Your task to perform on an android device: I have a vacation planned to Lorton, so I'm pondering travelling to Sanford as well. Use the Amtrak app to look up the train schedules from Lorton to Sanford for September 18, 2023.
Image 0: 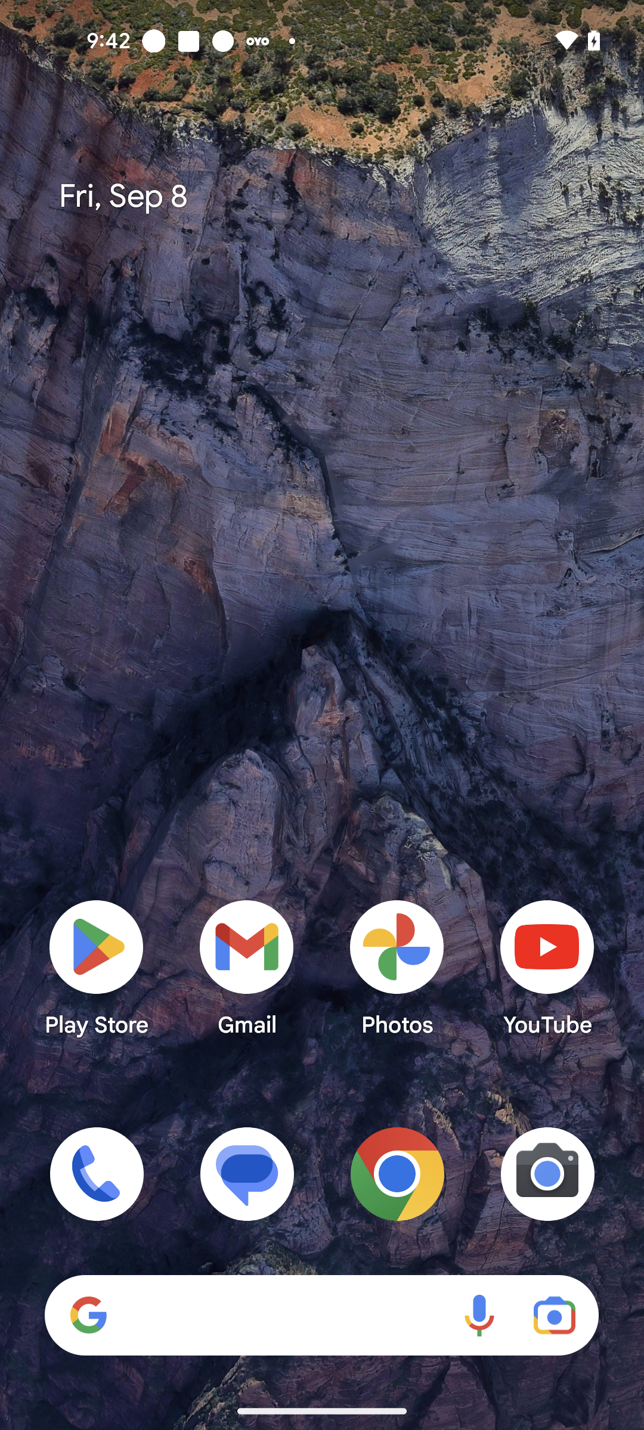
Open Amtrak app
Step 0: open app "Amtrak"
Image 1: 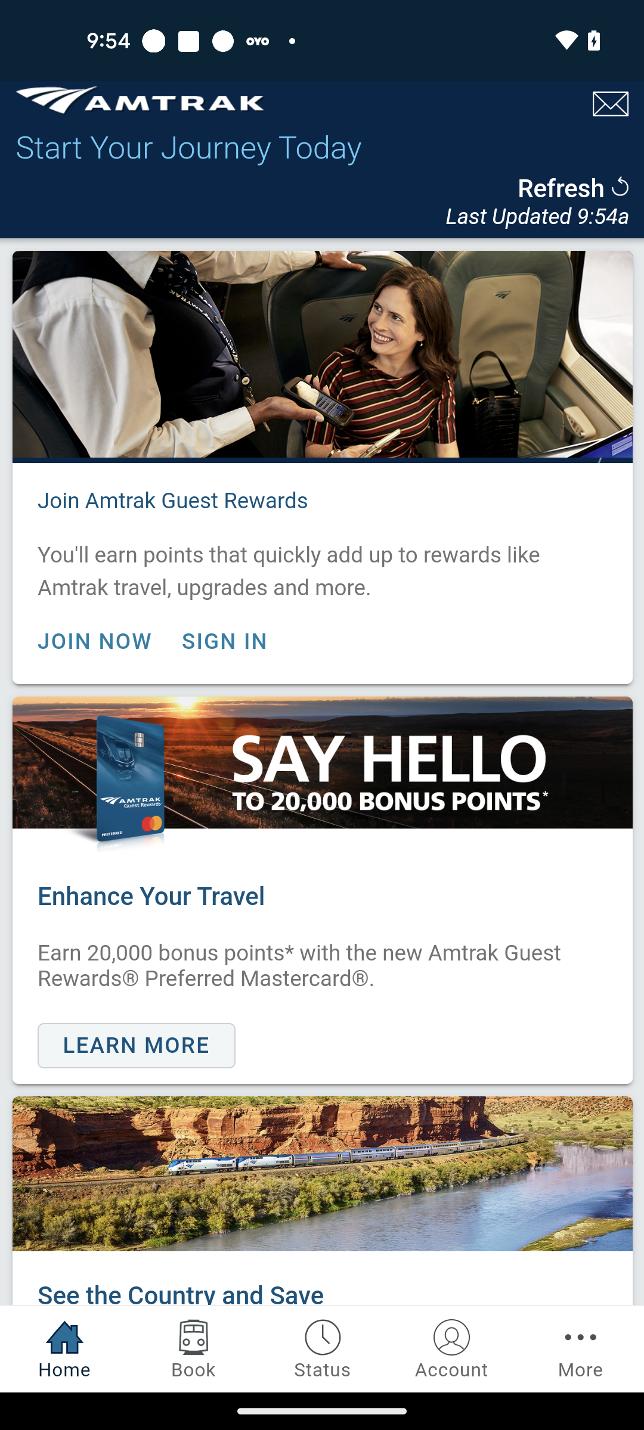
Go to the Book tab
Step 1: click (193, 1349)
Image 2: 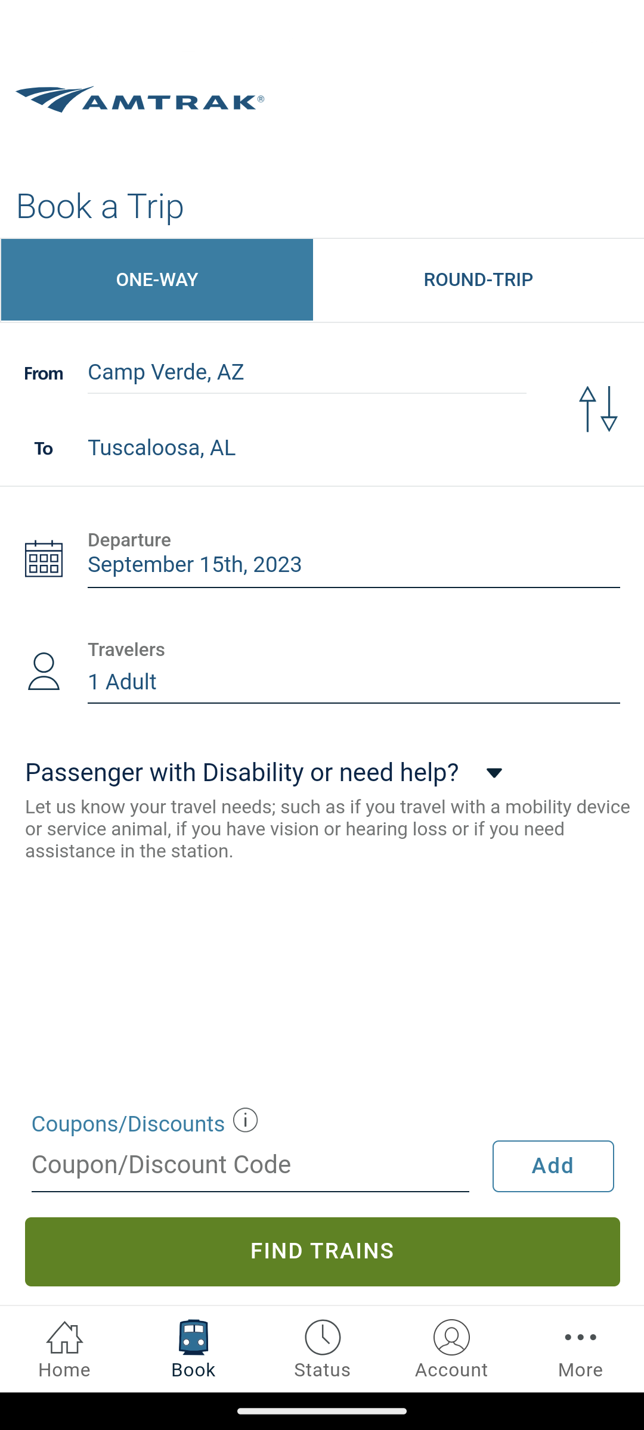
Click on the Departure station section
Step 2: click (307, 372)
Image 3: 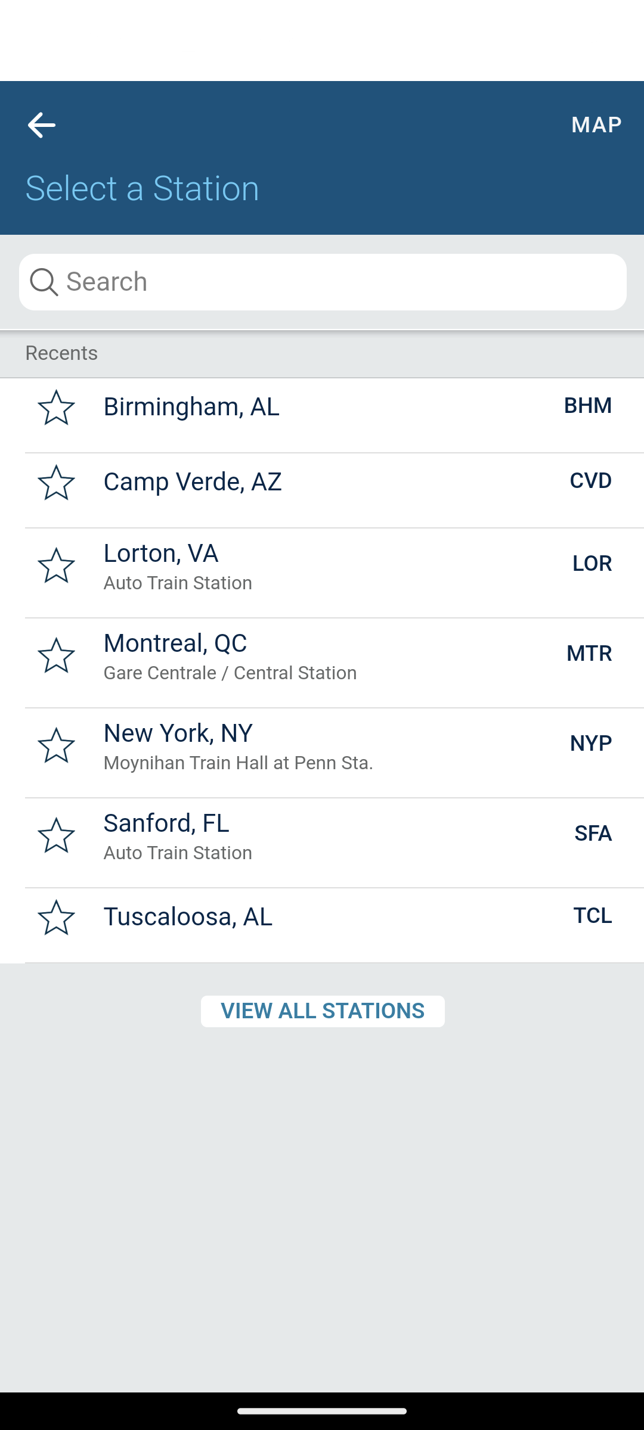
Click on the search bar
Step 3: click (156, 279)
Image 4: 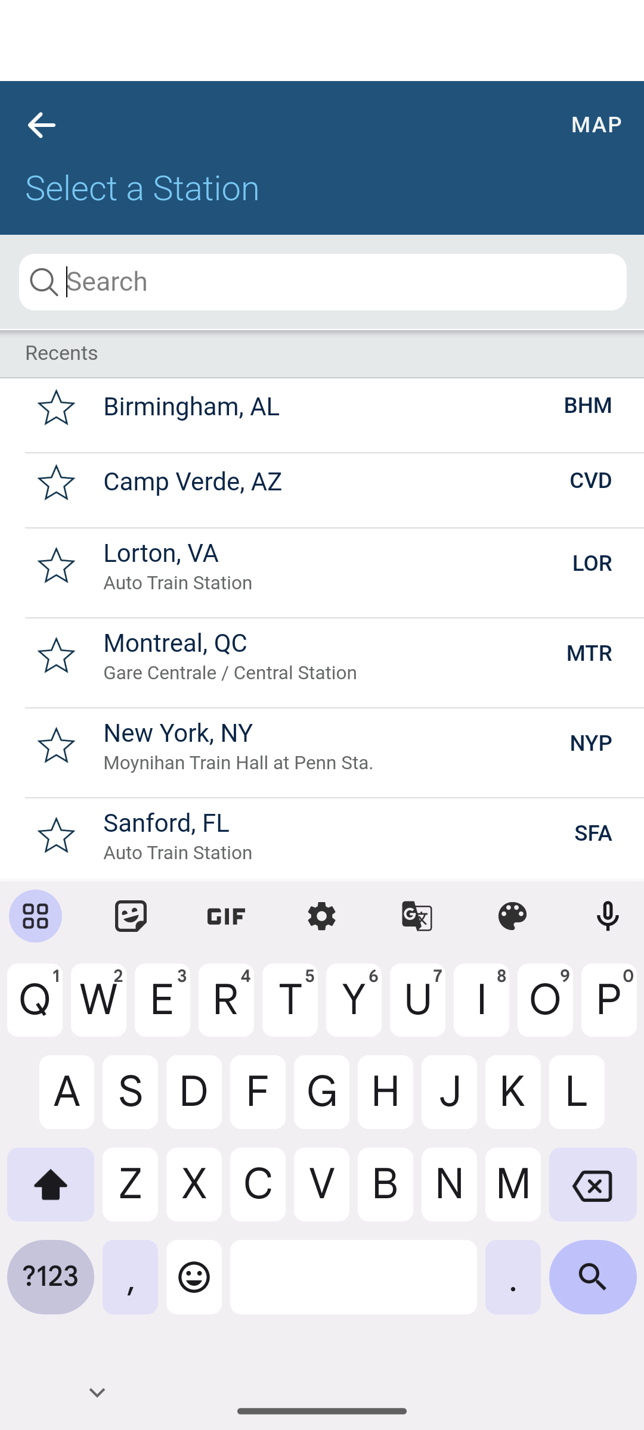
Search for Lorton city
Step 4: type "Lorton"
Image 5: 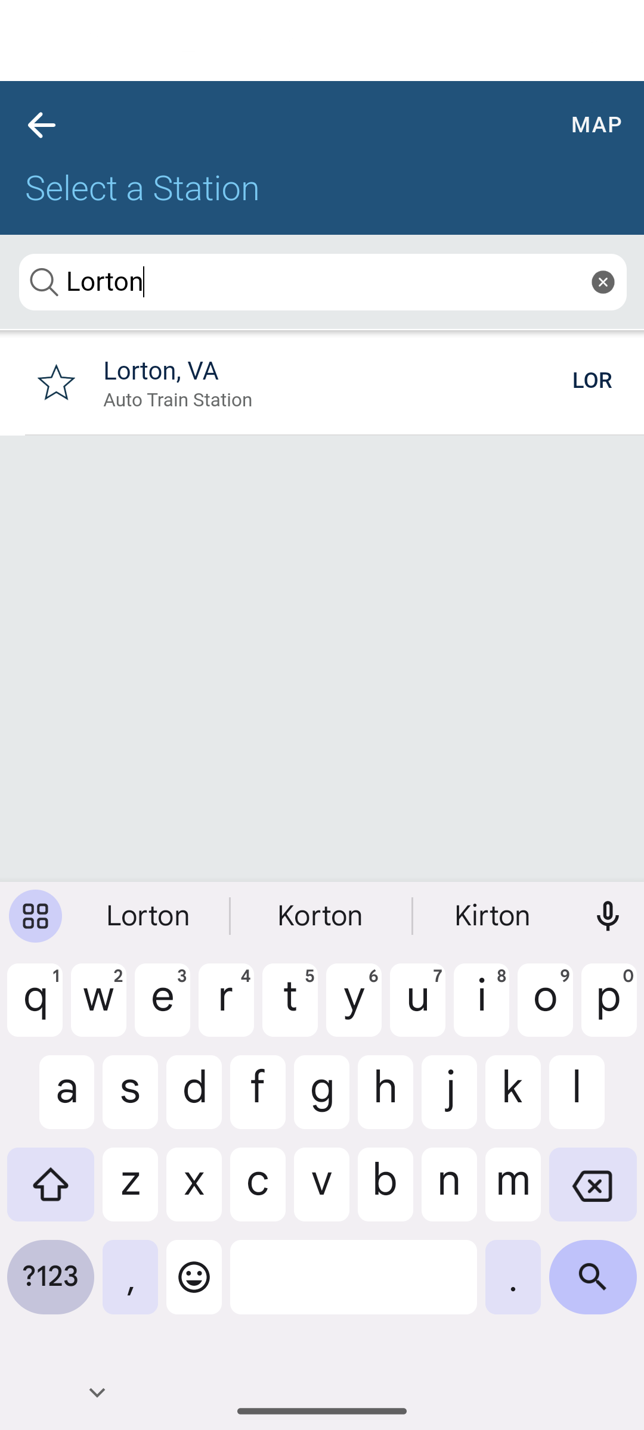
Select the first search result
Step 5: click (307, 372)
Image 6: 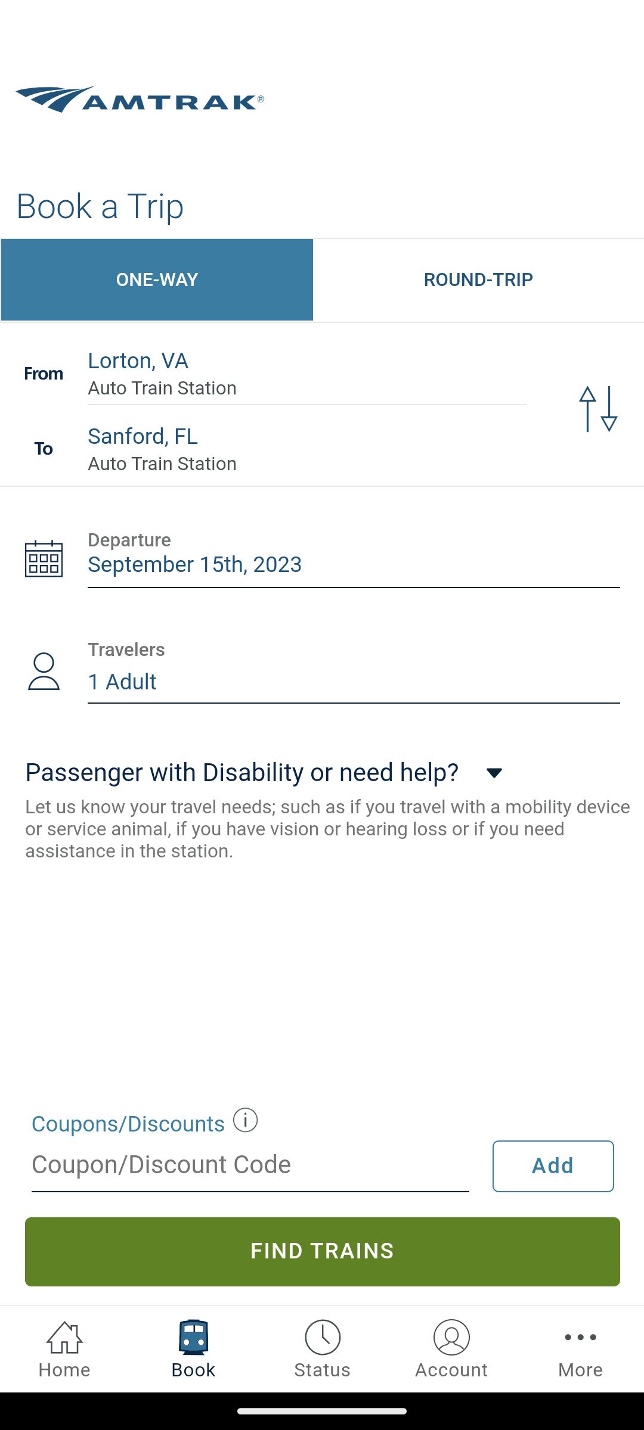
Click on the Arrival station section
Step 6: click (307, 447)
Image 7: 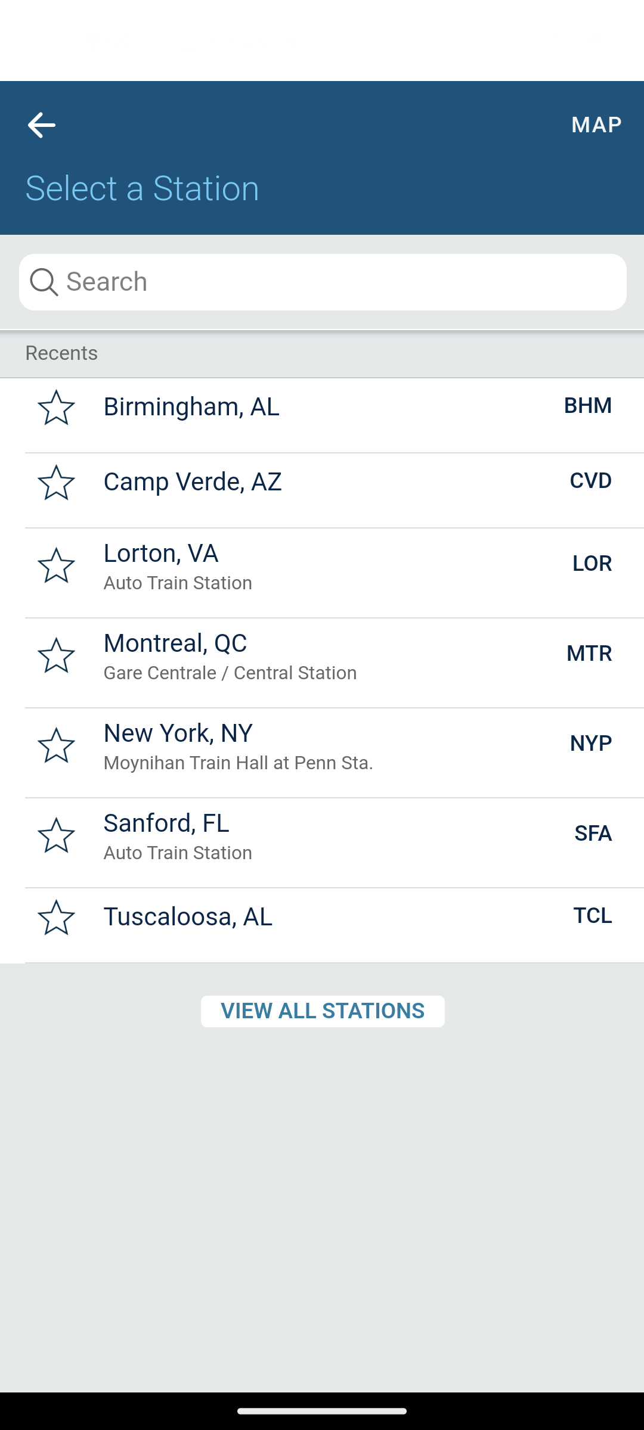
Go back to the previous page
Step 7: press back button
Image 8: 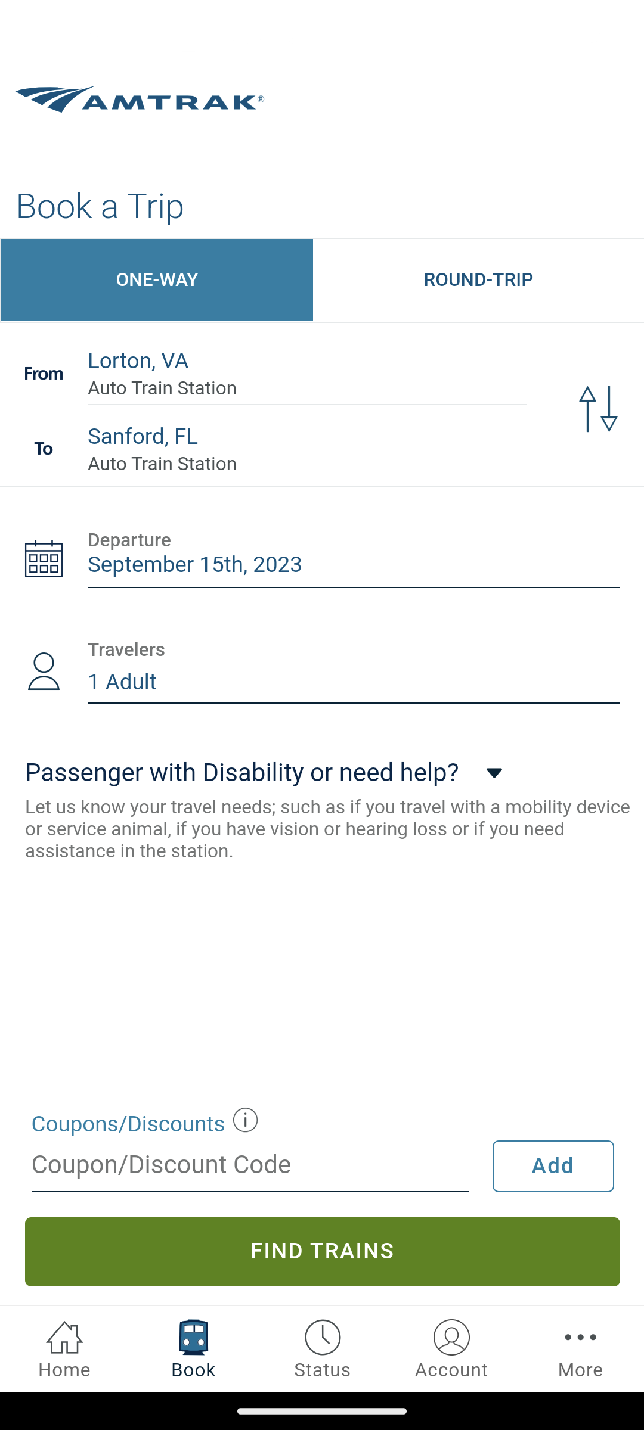
Click on the date section
Step 8: click (354, 564)
Image 9: 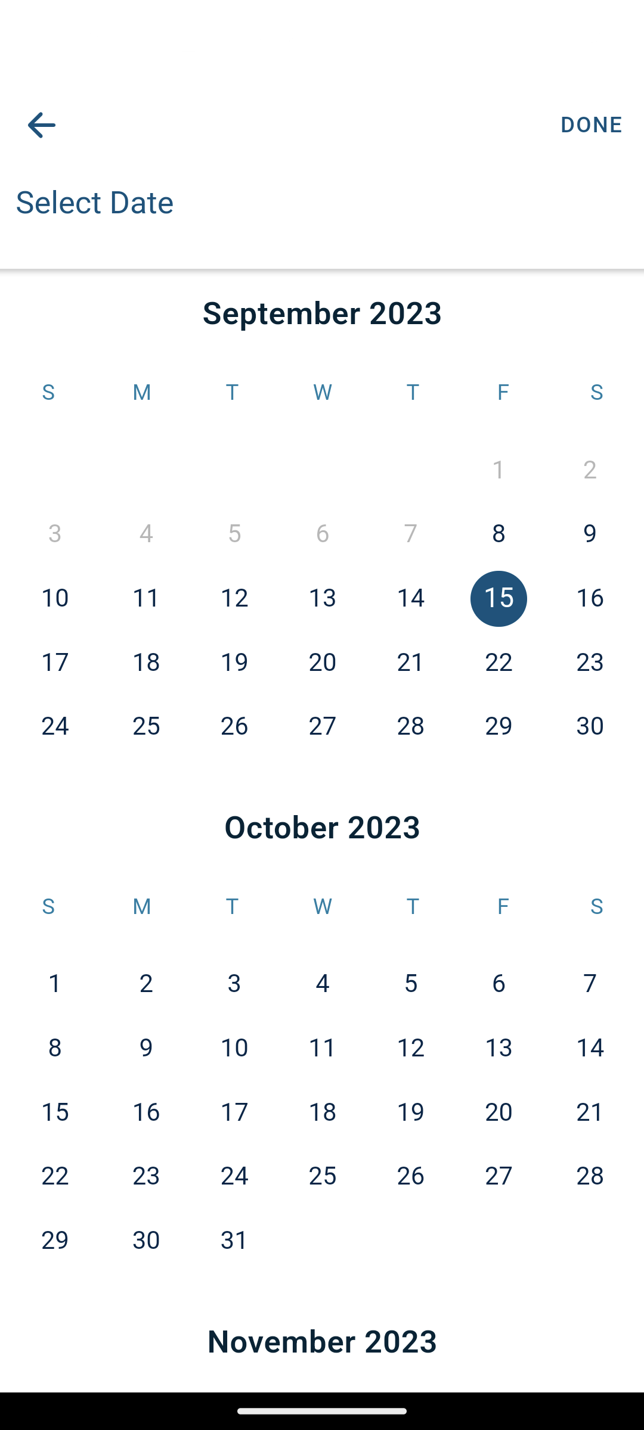
Select the date 18th September 2023
Step 9: click (145, 662)
Image 10: 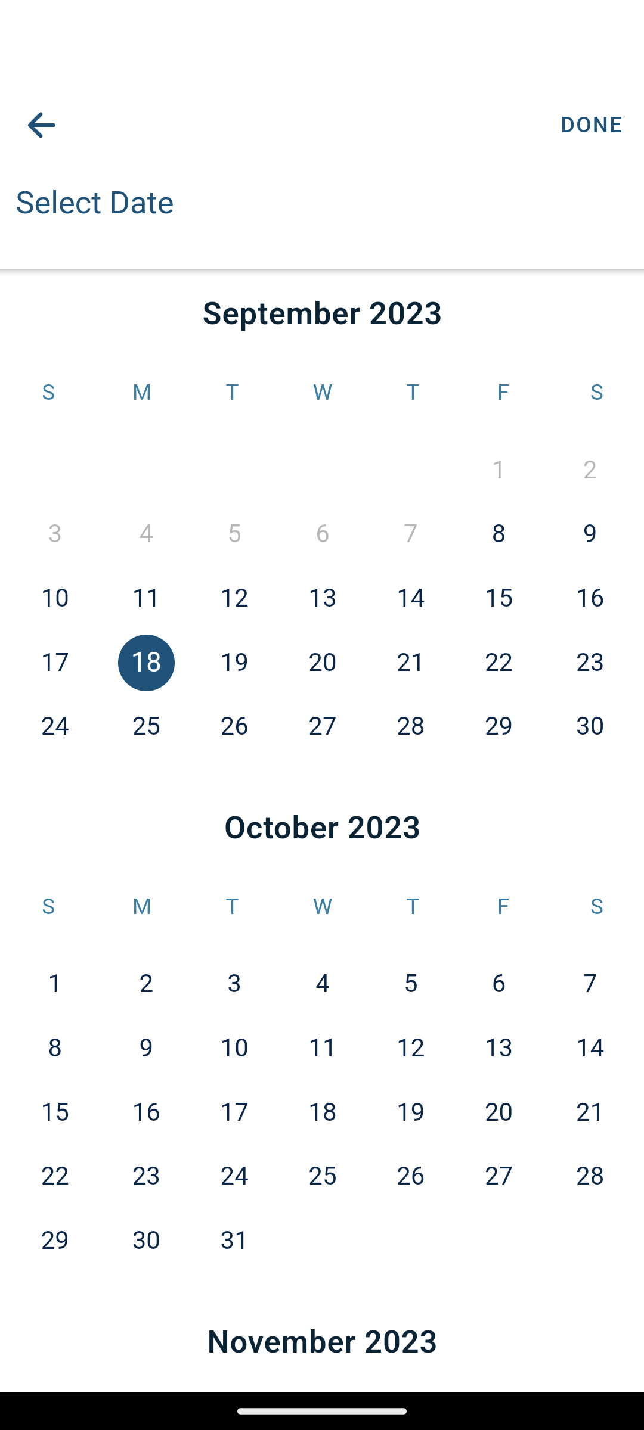
Click on the Done button at the top right corner of the screen
Step 10: click (592, 125)
Image 11: 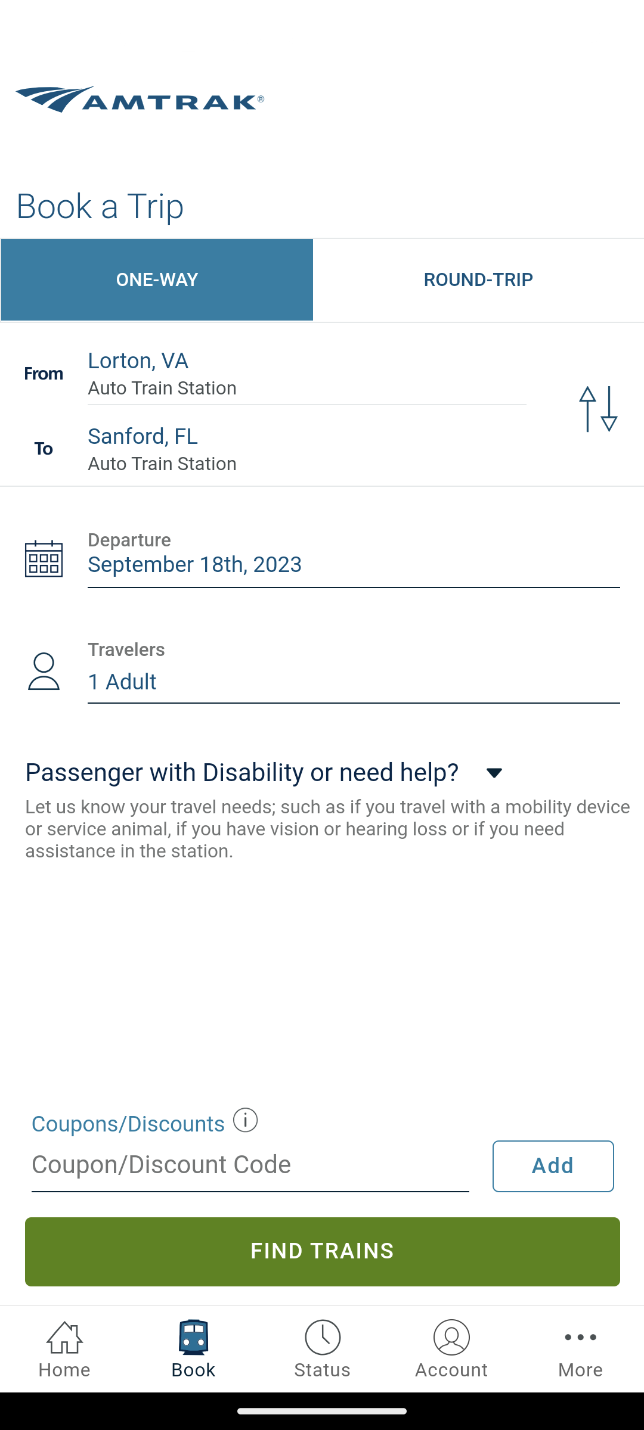
Click on the Find Trains button at the bottom of the screen
Step 11: click (323, 1251)